Your task to perform on an android device: I want to restore the dummy project file from the trash in the Google Drive app because I need to restart the project.
Image 1: 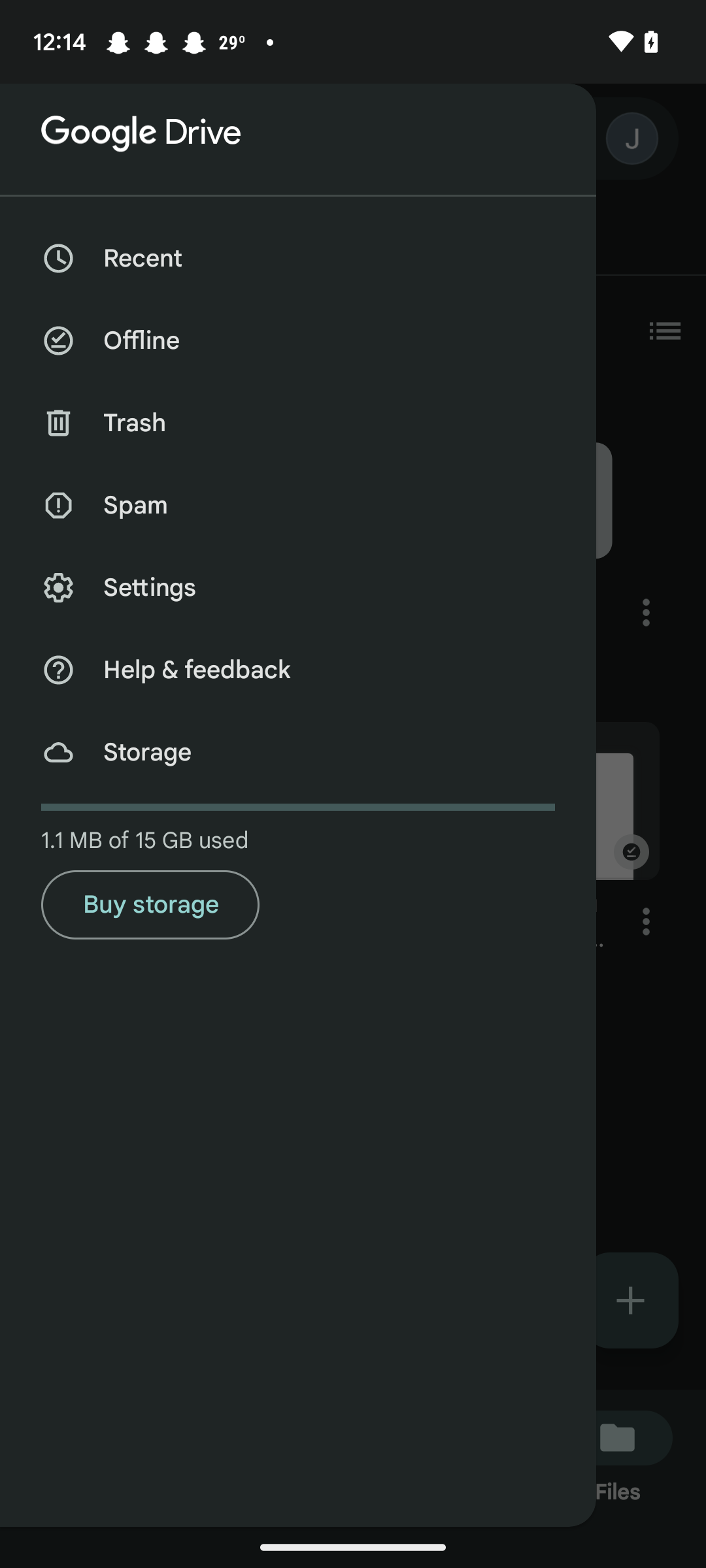
Click on the trash option
Step 1: click (135, 423)
Image 2: 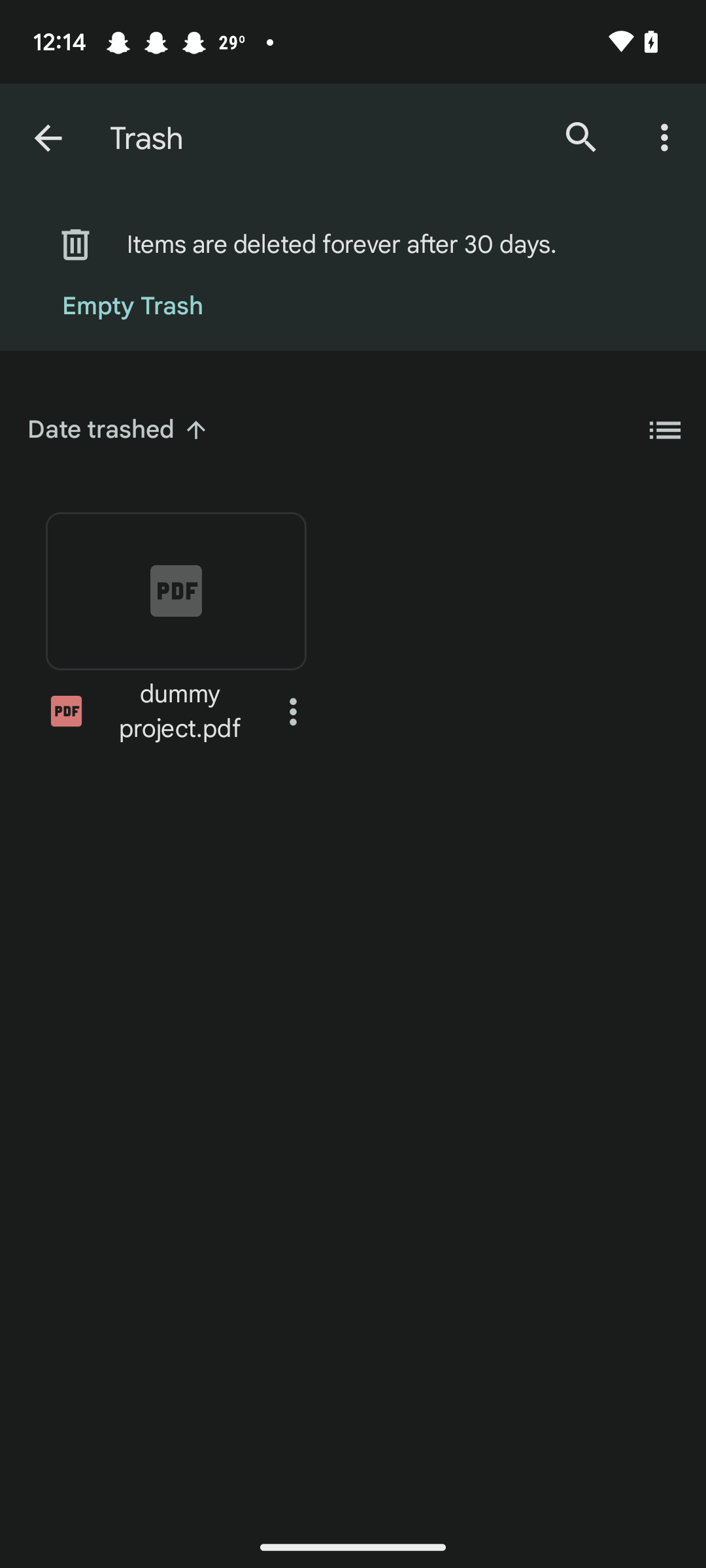
Click on the three dots next to the dummy project.pdf file 
Step 2: click (293, 711)
Image 3: 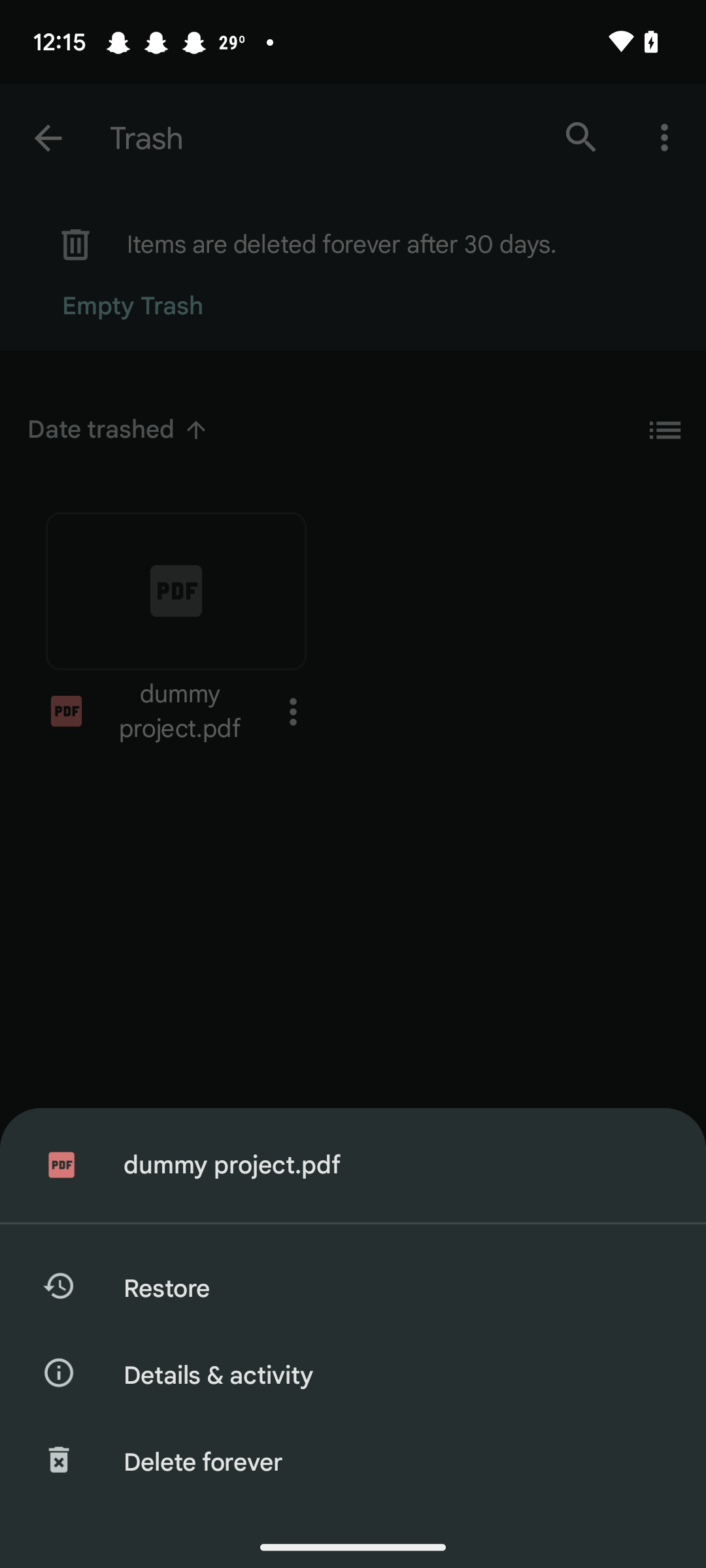
Click on the restore option
Step 3: click (394, 1288)